Your task to perform on an android device: My hubby needs athletic shoes. Utilizing the Etsy app, look for men's athletic shoes.
Image 0: 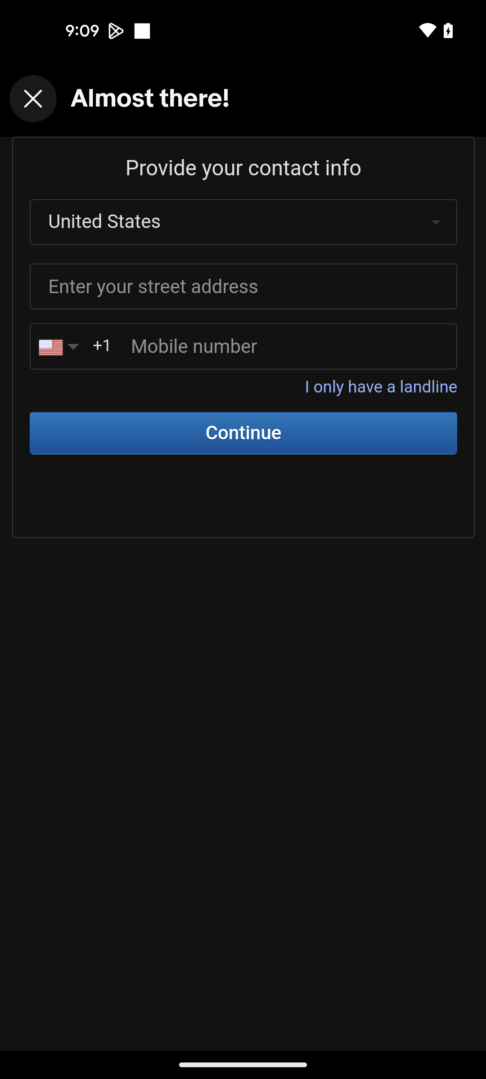
Open the Etsy app
Step 0: open app "Etsy"
Image 1: 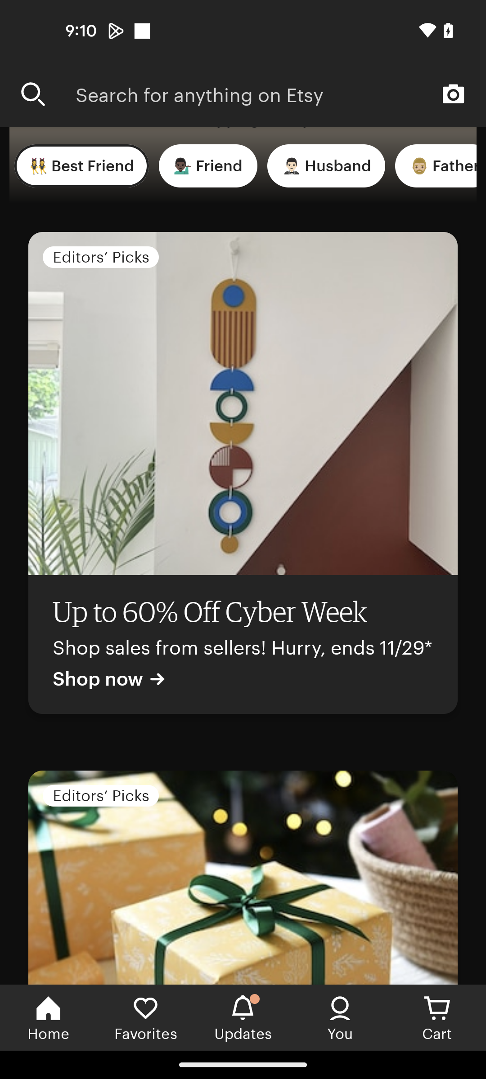
Click on the search bar at the top of the screen
Step 1: click (281, 94)
Image 2: 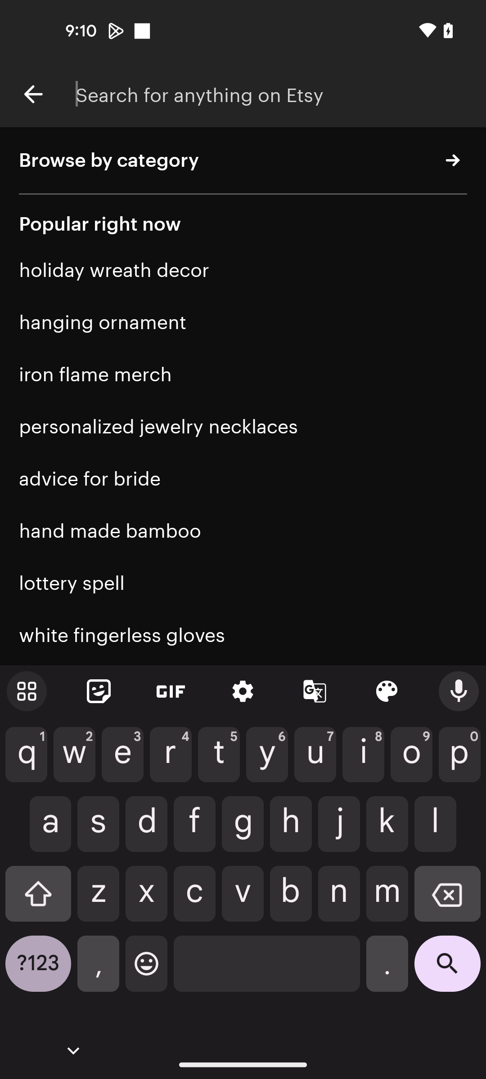
Search for athletic shoes for men
Step 2: type "athletic shoes for men"
Image 3: 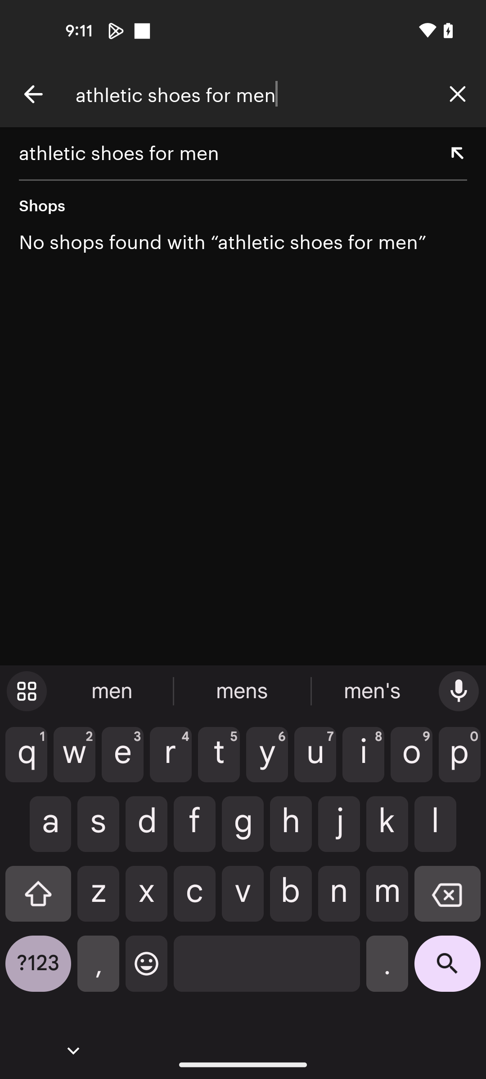
Click on the search icon at the bottom right corner of the screen
Step 3: click (447, 970)